Your task to perform on an android device: Open the Kiwi.com app and search for the Novotel Atlantis Shanghai Hotel in Shanghai from August 25–23 to August 30–23.
Image 0: 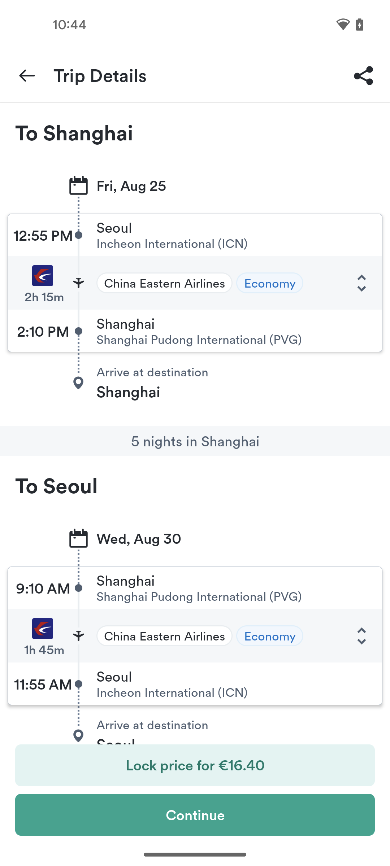
Go back to the previous page
Step 0: press back button
Image 1: 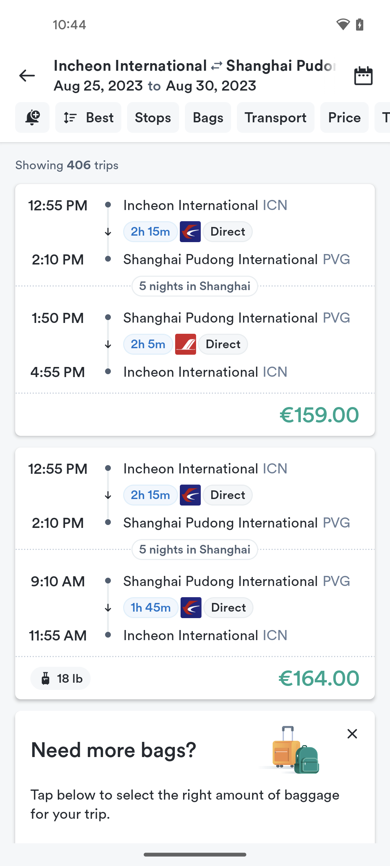
Go back to the previous page
Step 1: press back button
Image 2: 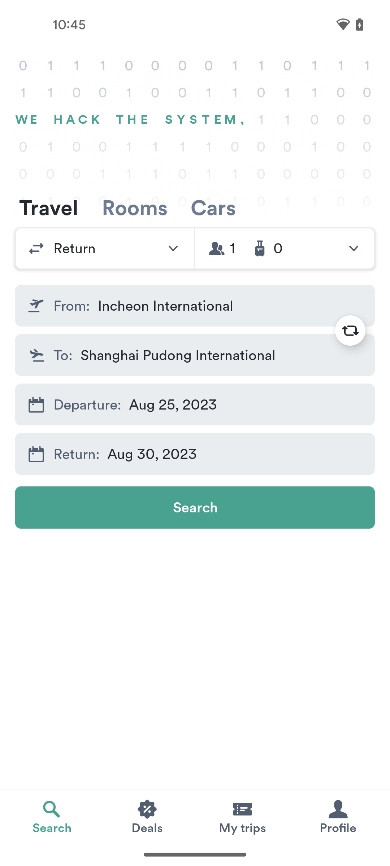
Tap on the rooms option
Step 2: click (135, 206)
Image 3: 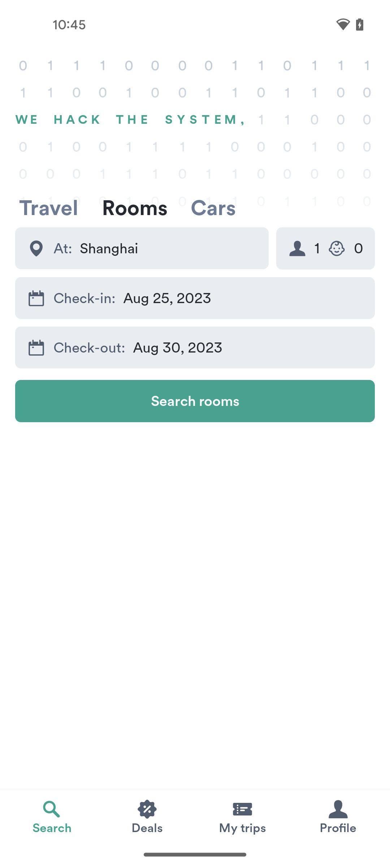
Click on the search rooms button
Step 3: click (195, 401)
Image 4: 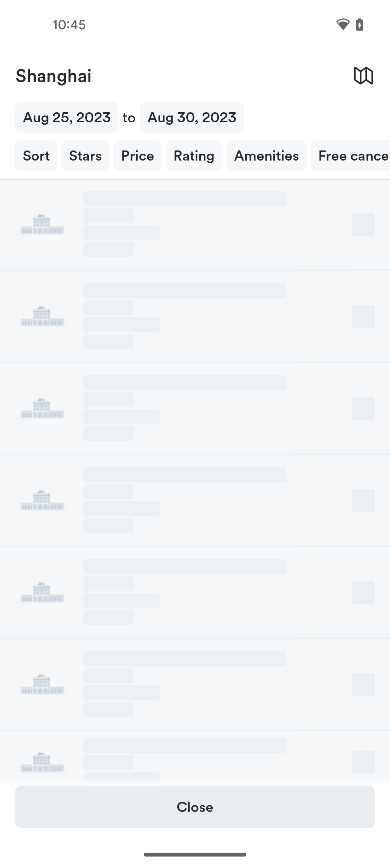
Click on the search rooms button
Step 4: wait
Image 5: 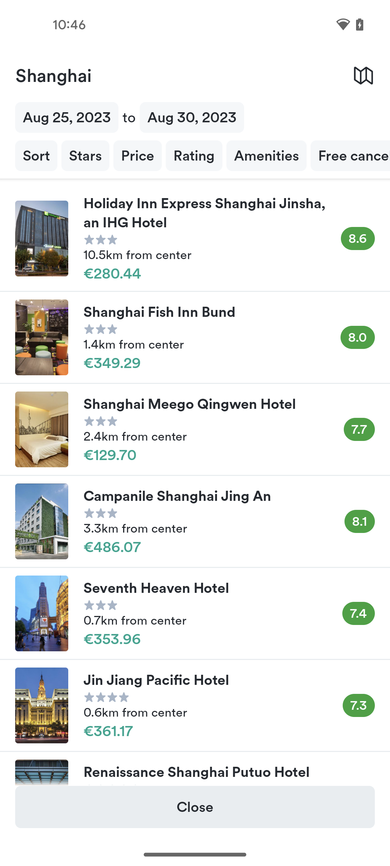
Swipe up to view the Novotel Atlantis Shanghai Hotel
Step 5: scroll down
Image 6: 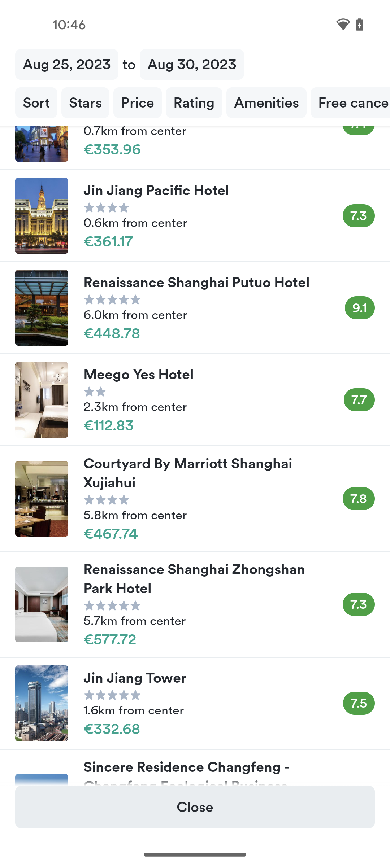
Swipe up to view the Novotel Atlantis Shanghai Hotel
Step 6: scroll down
Image 7: 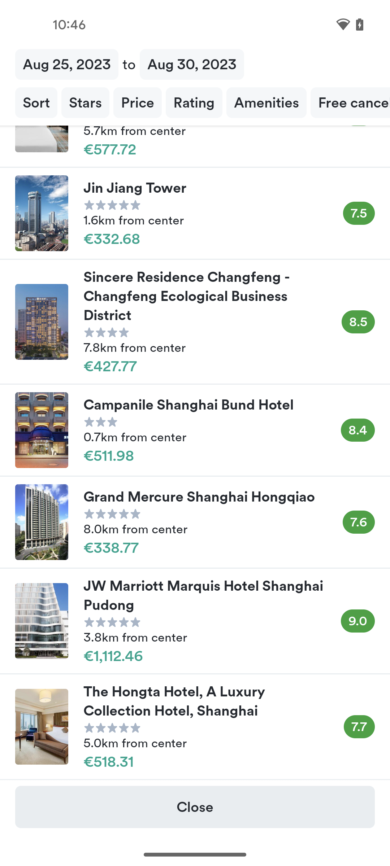
Swipe up to view the Novotel Atlantis Shanghai Hotel
Step 7: scroll down
Image 8: 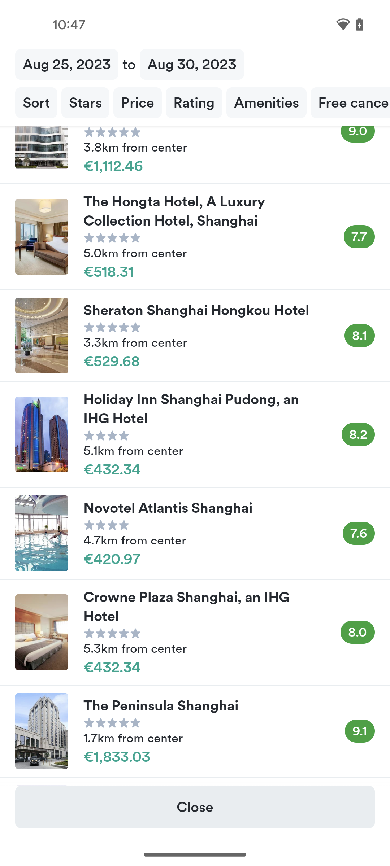
Tap on the Novotel Atlantis Shanghai Hotel
Step 8: click (195, 533)